Your task to perform on an android device: Search for able crafts door mounts on the Shopsy app.
Image 0: 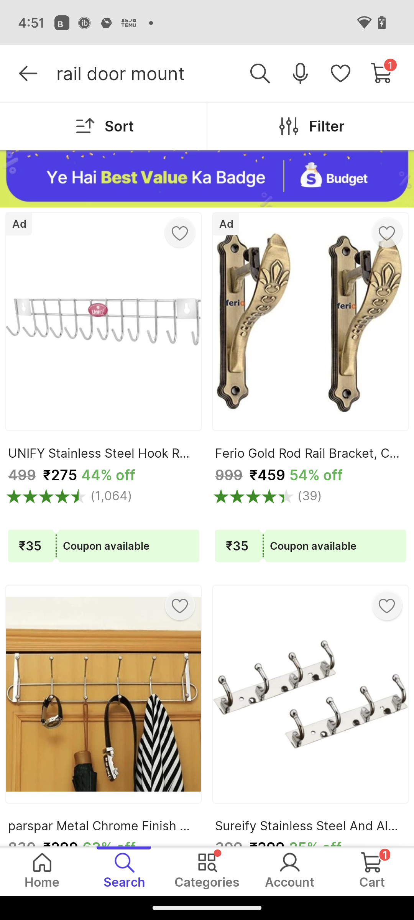
Click on Filter at the top right of the screen.
Step 0: click (299, 125)
Image 1: 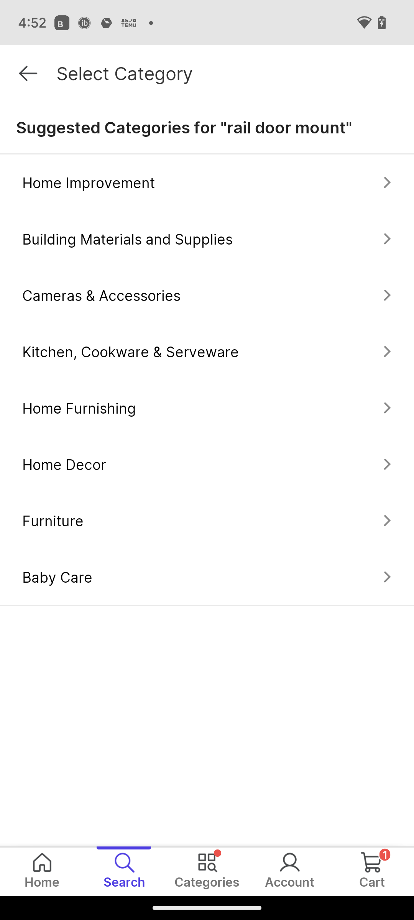
Click on Home Improvement at the top of the screen.
Step 1: click (88, 182)
Image 2: 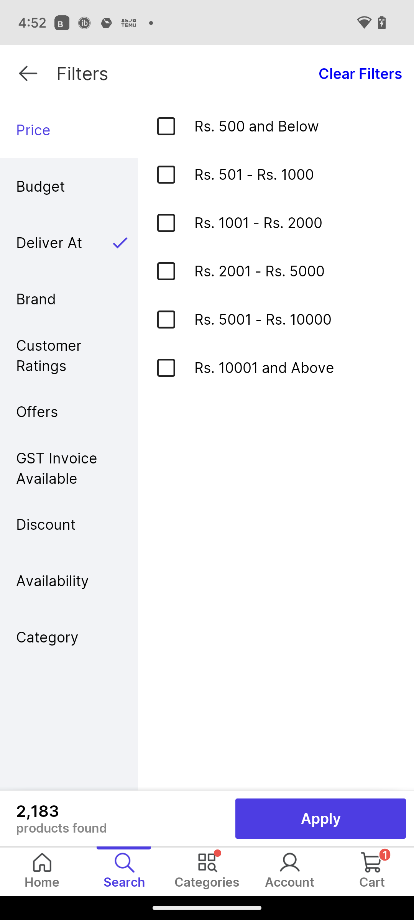
Click on brand on the left side of the screen.
Step 2: click (69, 299)
Image 3: 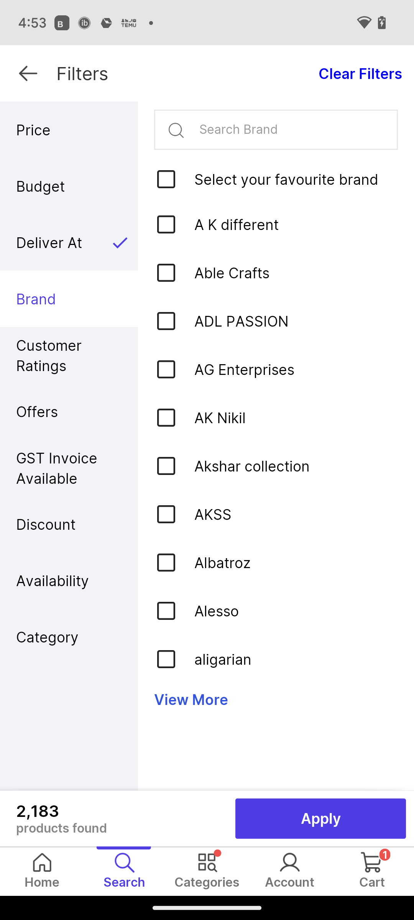
Click on able crafts at the top middle of the screen.
Step 3: click (294, 273)
Image 4: 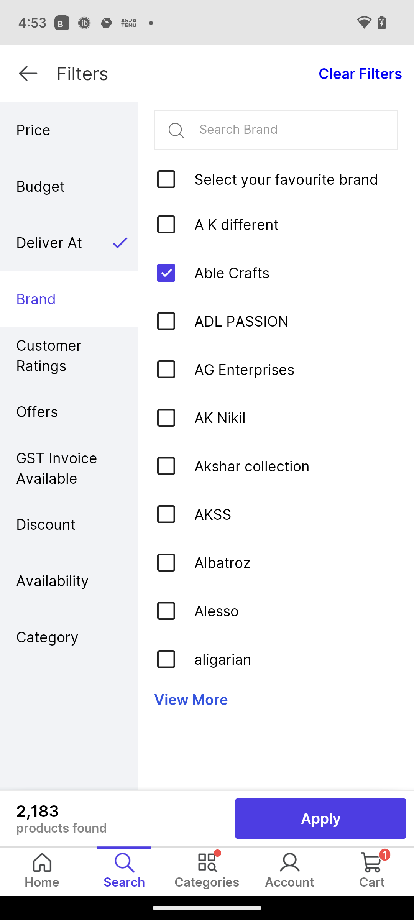
Click on Apply at the bottom right of the screen.
Step 4: click (319, 804)